Your task to perform on an android device: View the details of Bella True digital printed yoga mats made of polyester material on Snapdeal.
Image 0: 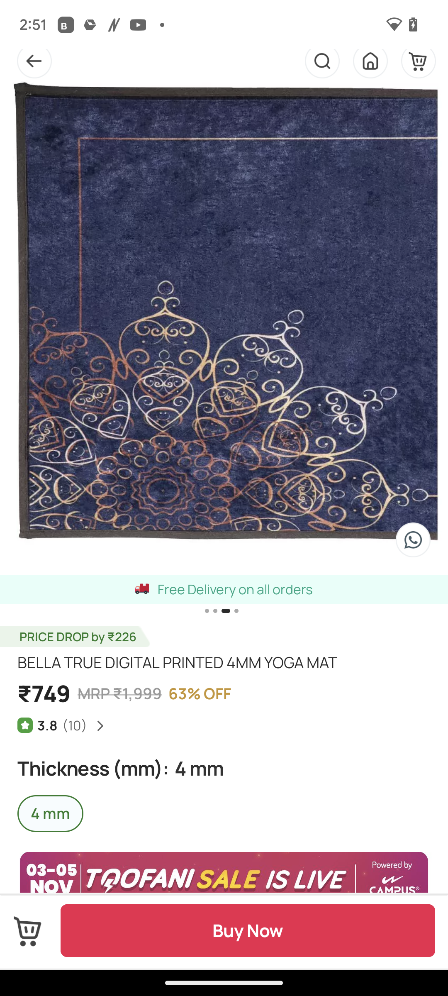
Scroll up to view the details.
Step 0: scroll down
Image 1: 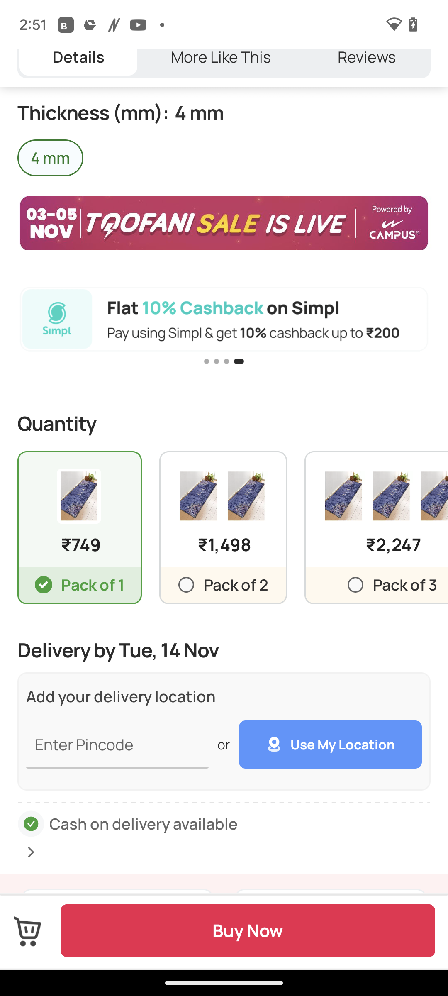
Scroll up to view the details.
Step 1: scroll down
Image 2: 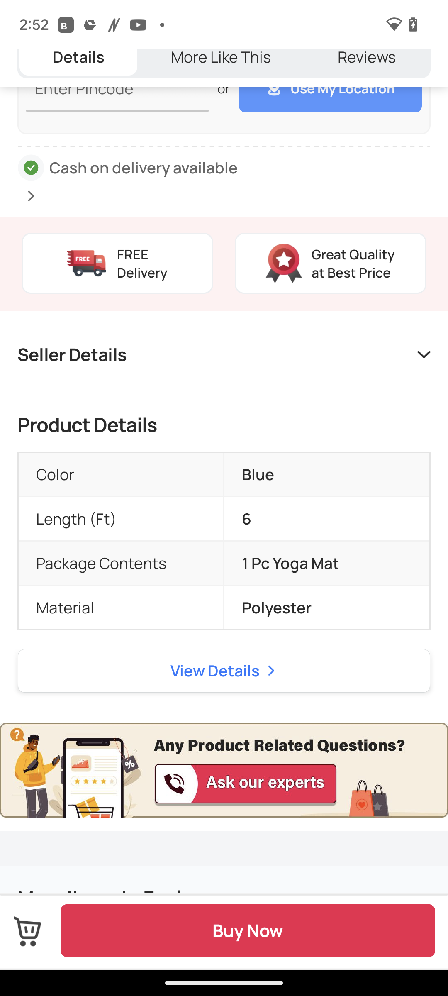
Click on view details in the middle of the screen.
Step 2: click (215, 671)